Your task to perform on an android device: Open the Dmart ready app, search for nutraj cashew, and add two packets of 500 gram of it in your shopping cart. 
Image 0: 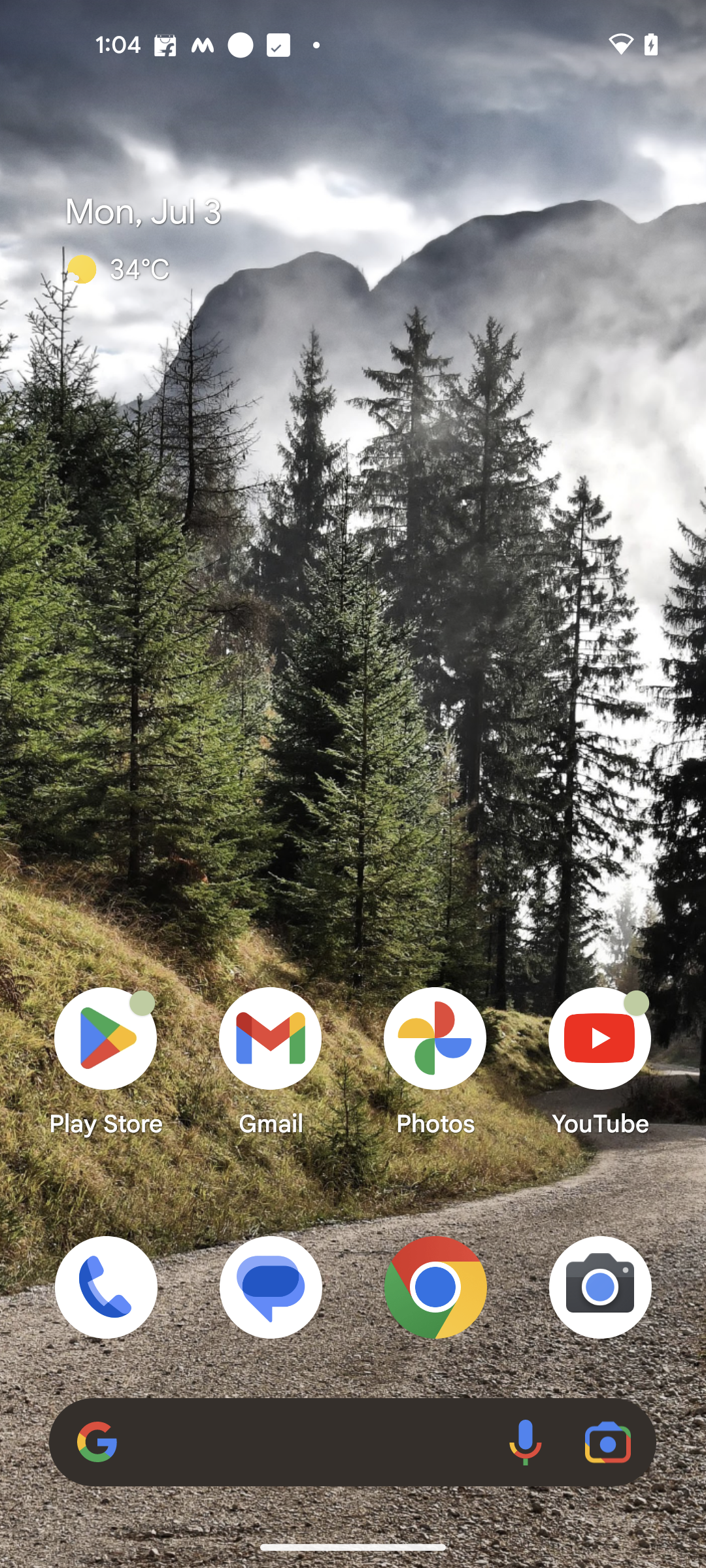
Open the Dmart ready app.
Step 0: open app "DMart Ready"
Image 1: 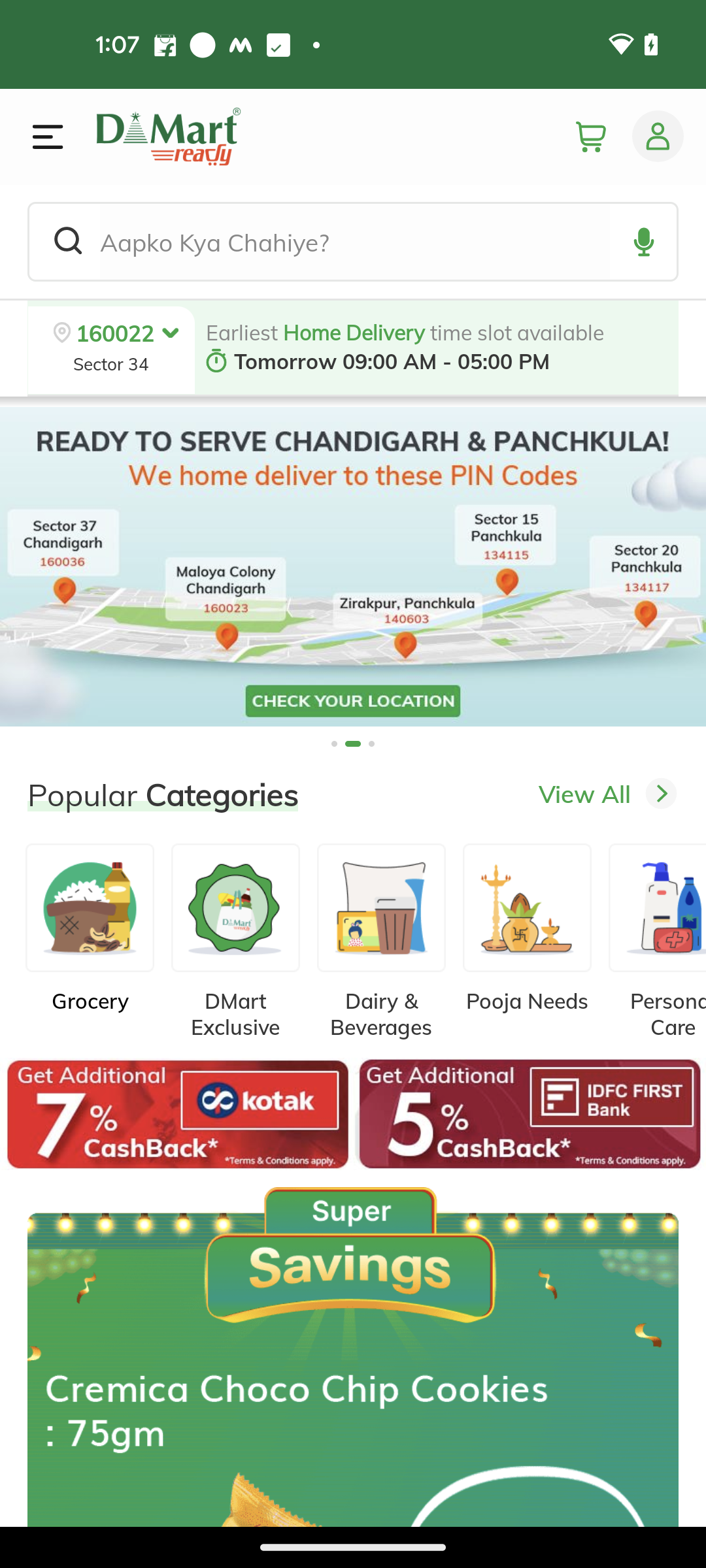
Click on the search bar.
Step 1: click (354, 241)
Image 2: 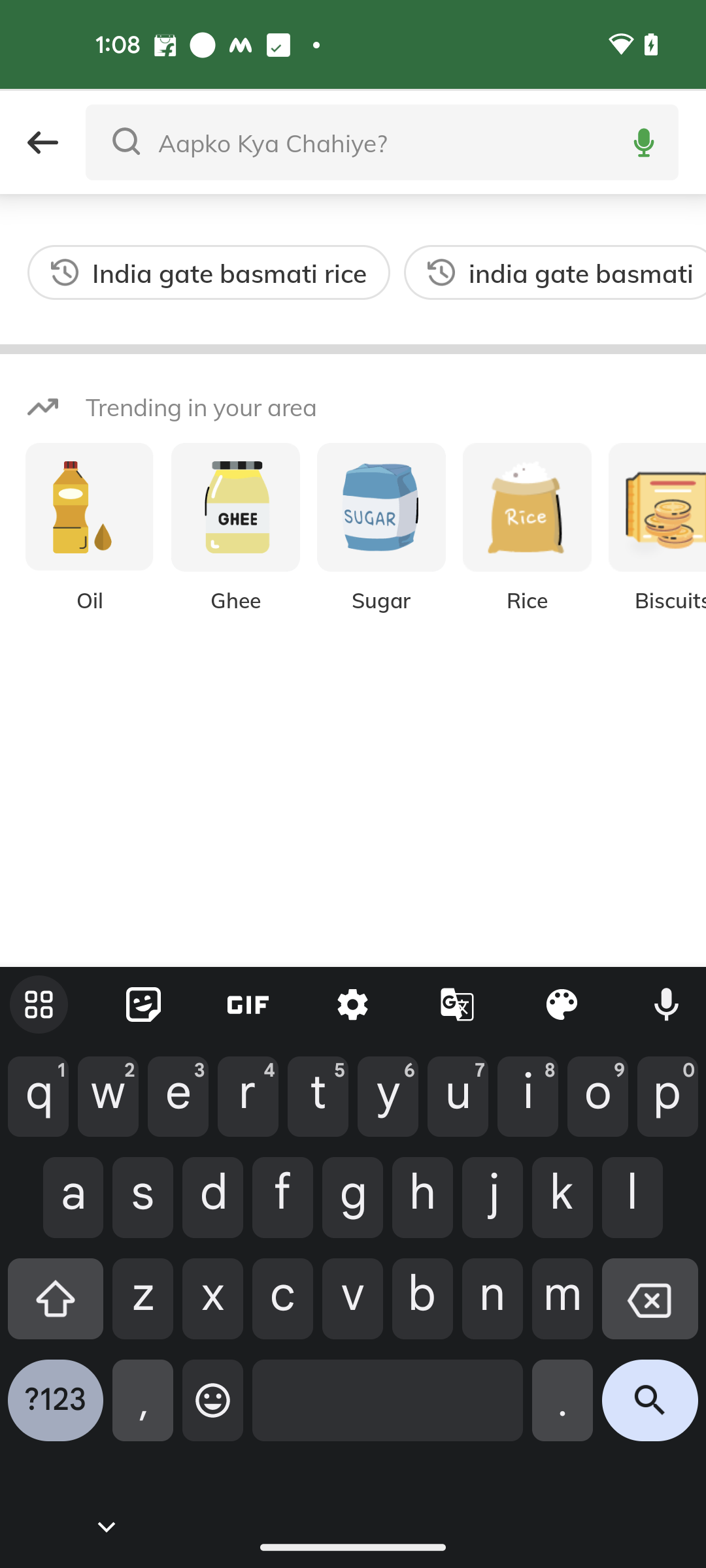
Search for Nutraj cashew in the search bar.
Step 2: type "nutraj cashew"
Image 3: 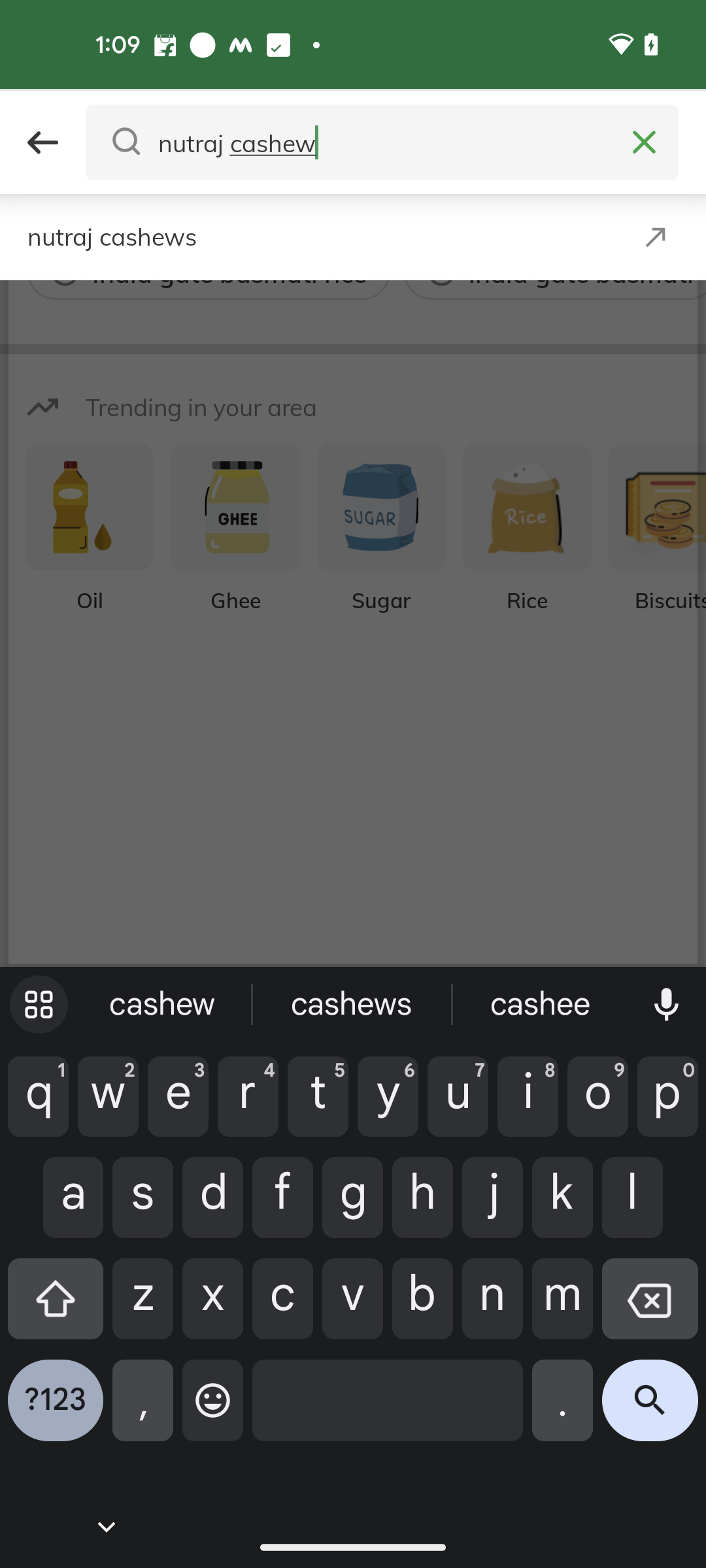
Click on the nutraj cashews from the suggestion.
Step 3: click (325, 236)
Image 4: 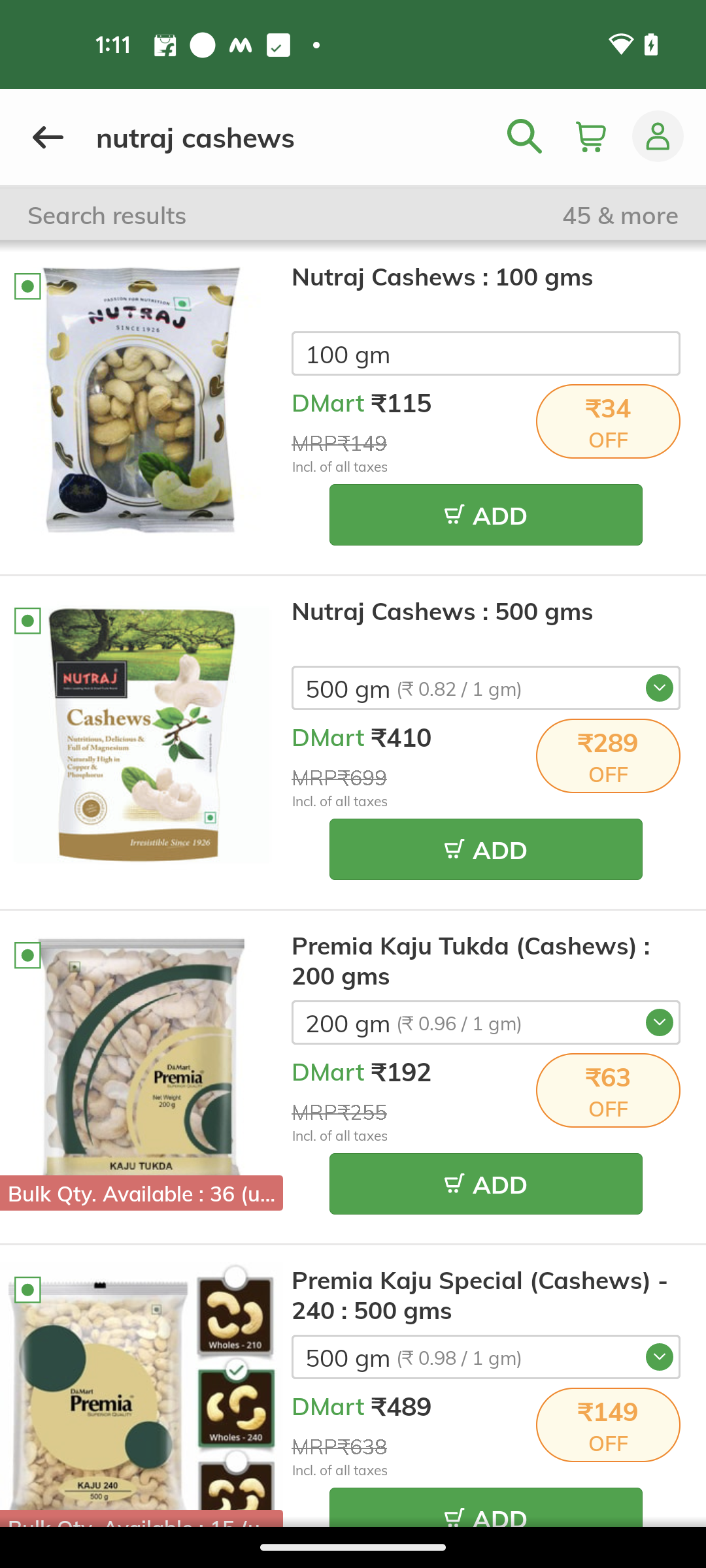
Click on the second option "Nutraj cashew : 500gms" from the search result.
Step 4: click (143, 688)
Image 5: 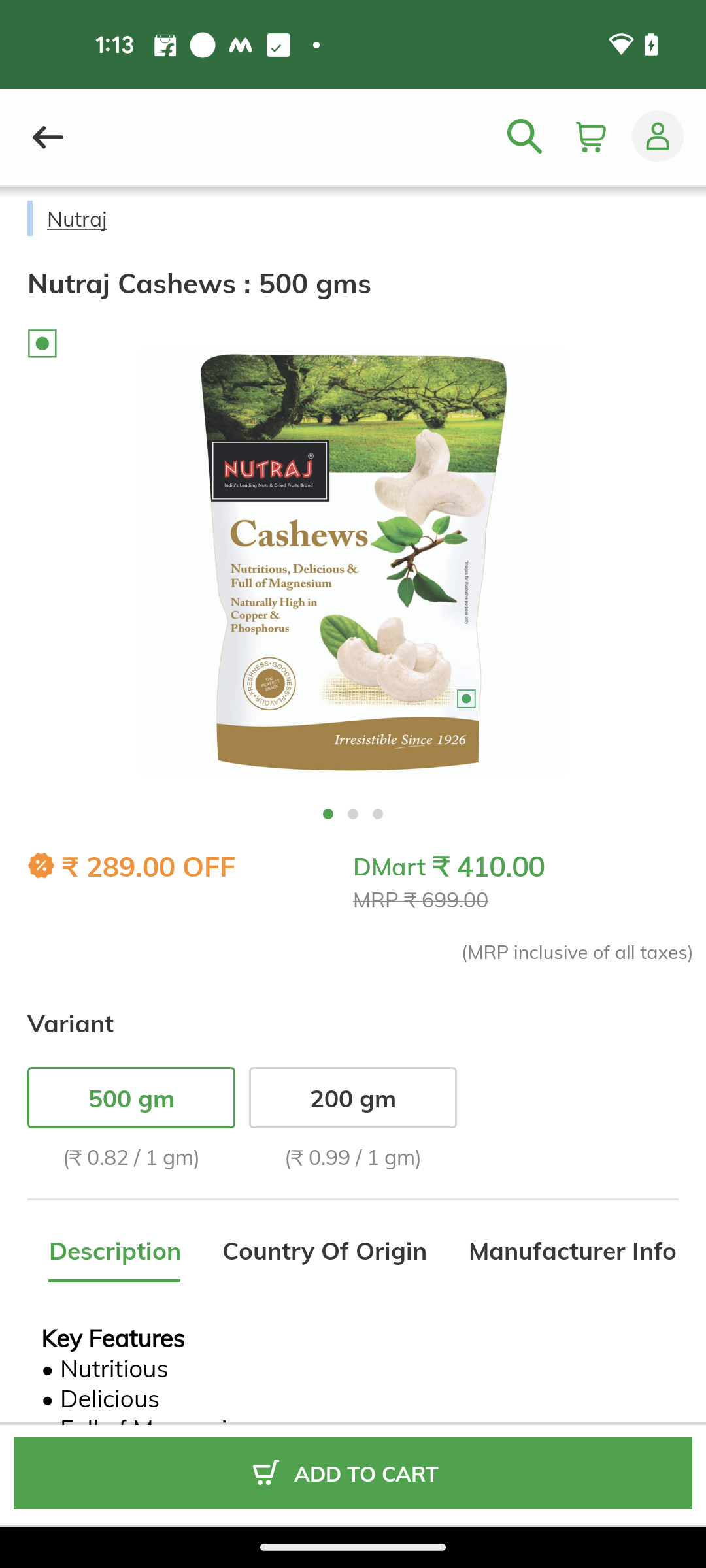
Now Click on the Add to cart button at the bottom of the screen.
Step 5: click (366, 1473)
Image 6: 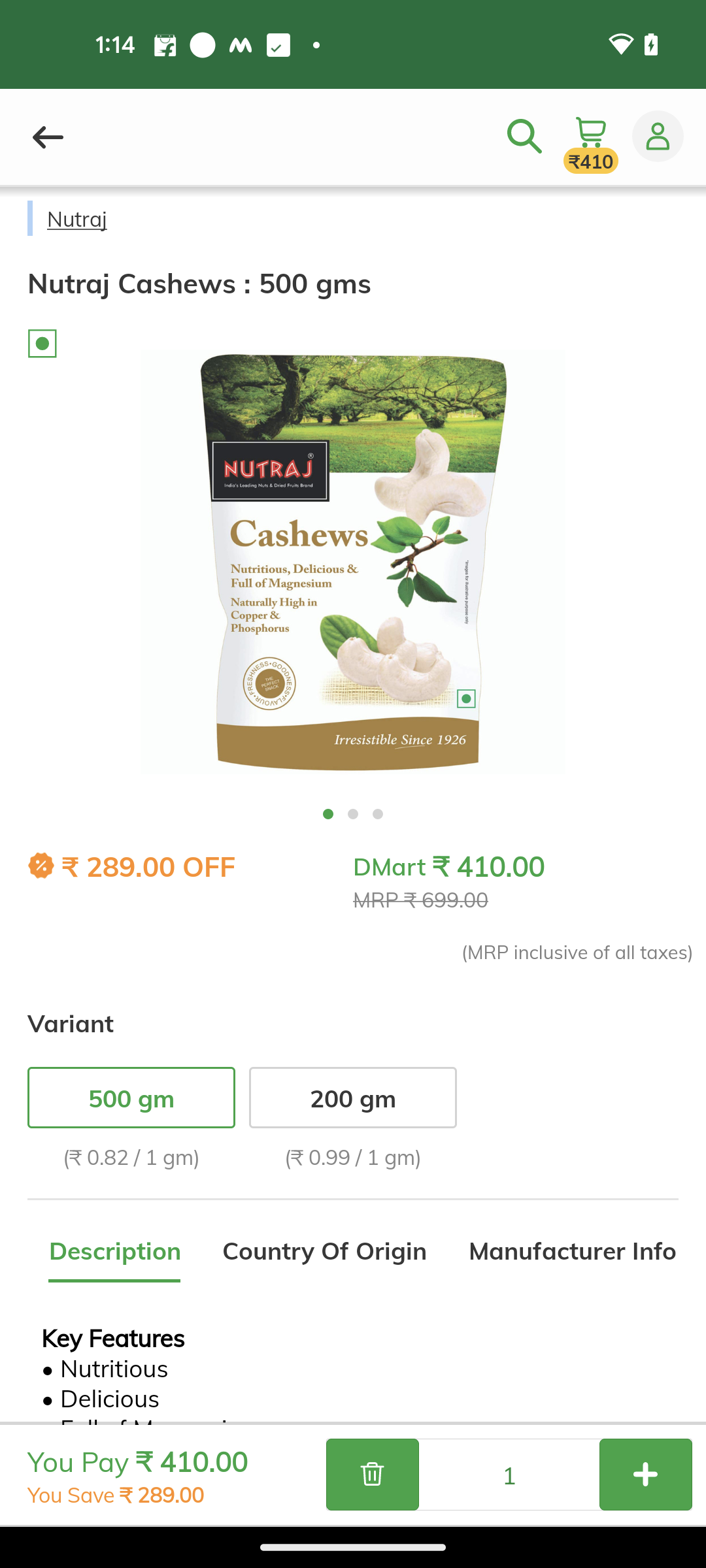
Now increases the quantity to 2 using the add button.
Step 6: click (640, 1480)